Your task to perform on an android device: I would like to check the latest laptop by apple on the Amazon app, as I need to buy it within a month for my work as a data analyst.
Image 0: 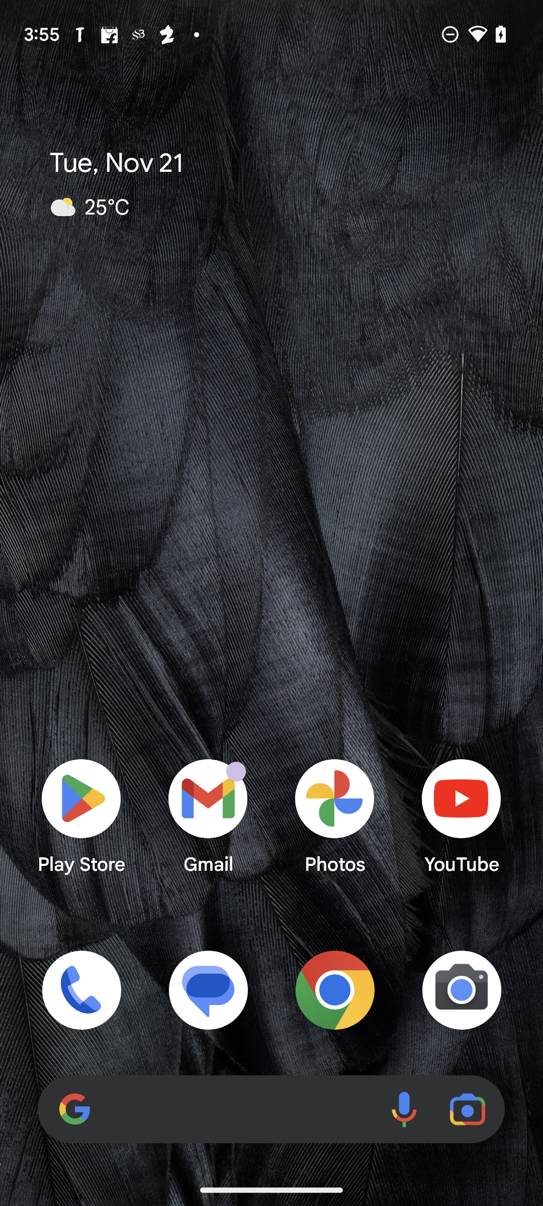
Open the Amazon app.
Step 0: open app "Amazon"
Image 1: 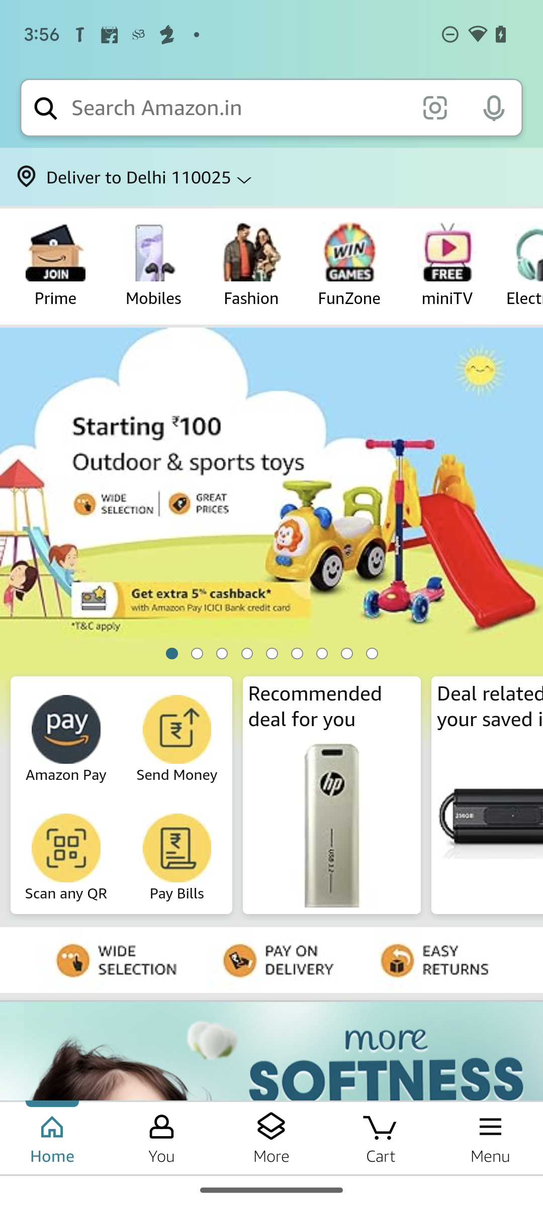
Click on the Search box on top of the screen.
Step 1: click (238, 108)
Image 2: 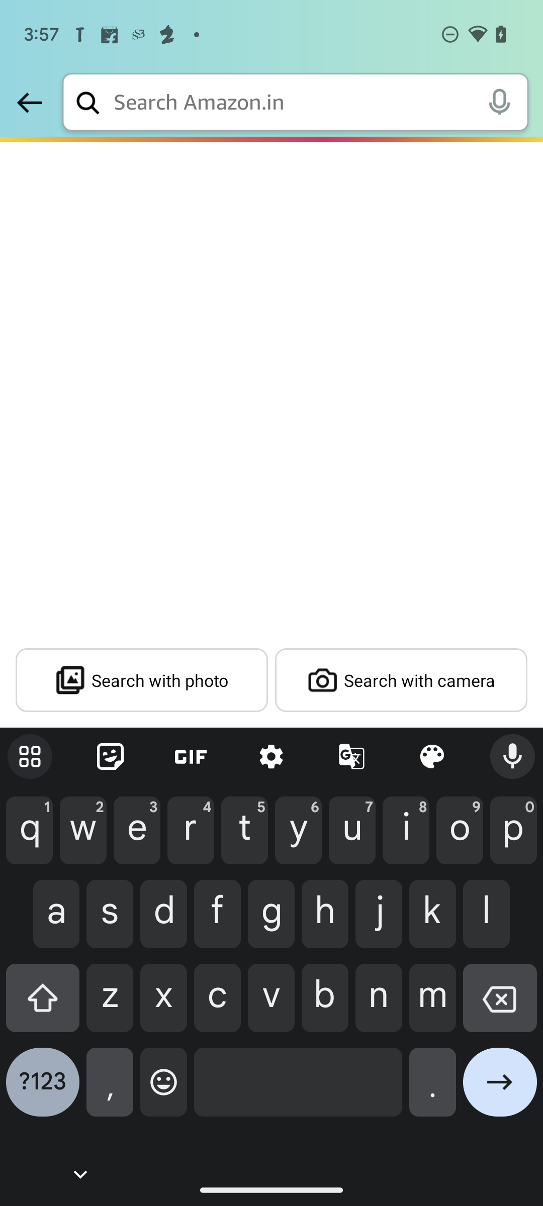
Enter Apple Laptop in the searchbox.
Step 2: type "Apple Laptop"
Image 3: 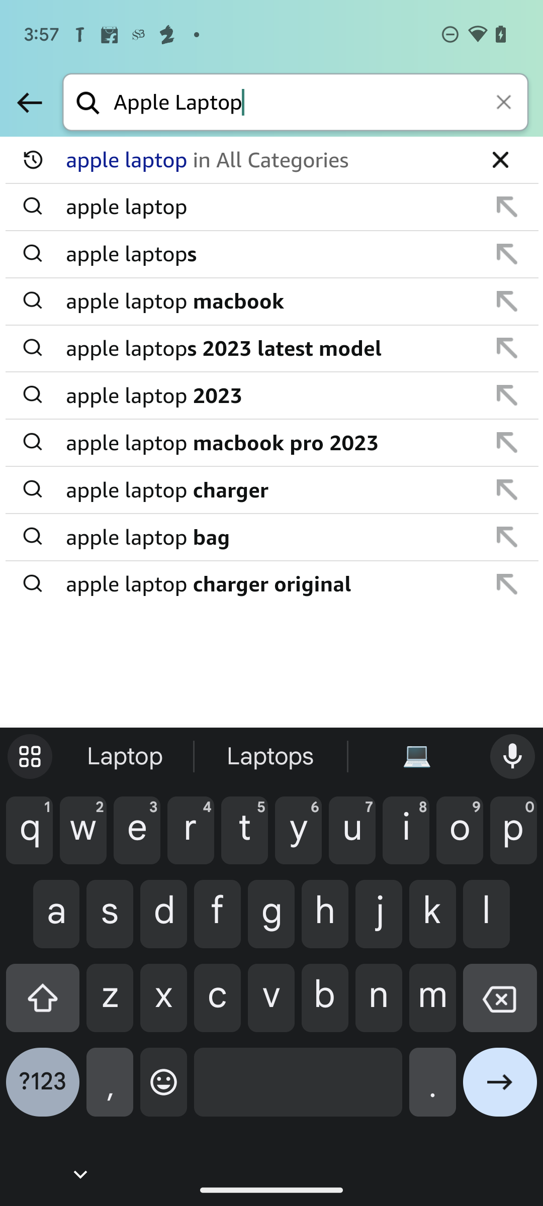
Click on the next button on the bottom of the screen.
Step 3: click (500, 1090)
Image 4: 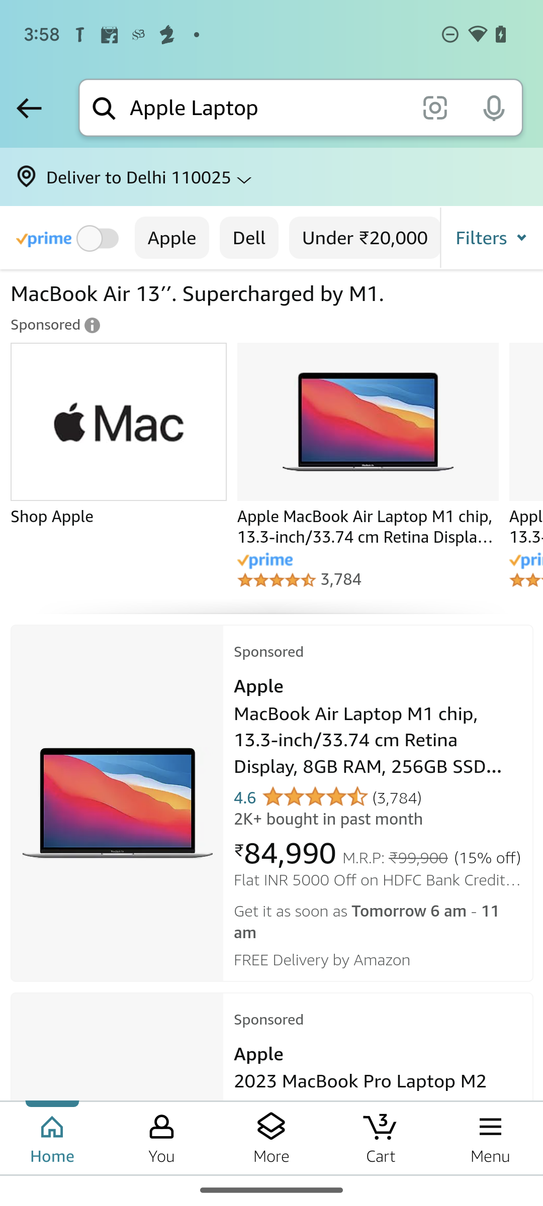
Swipe up to browse more laptops.
Step 4: scroll down